Your task to perform on an android device: Go to Google Maps and find directions to Jacob Riis Park  for this Saturday and save the address as Escape de ville
Image 0: 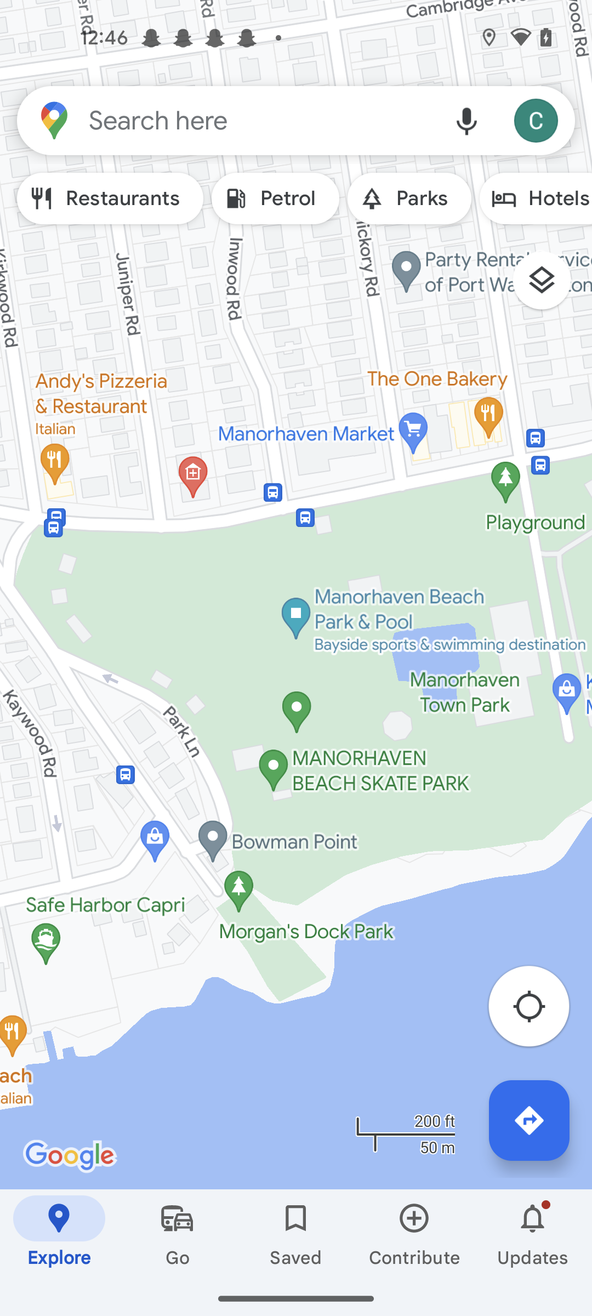
Click on the search tab at the top of the screen
Step 0: click (260, 120)
Image 1: 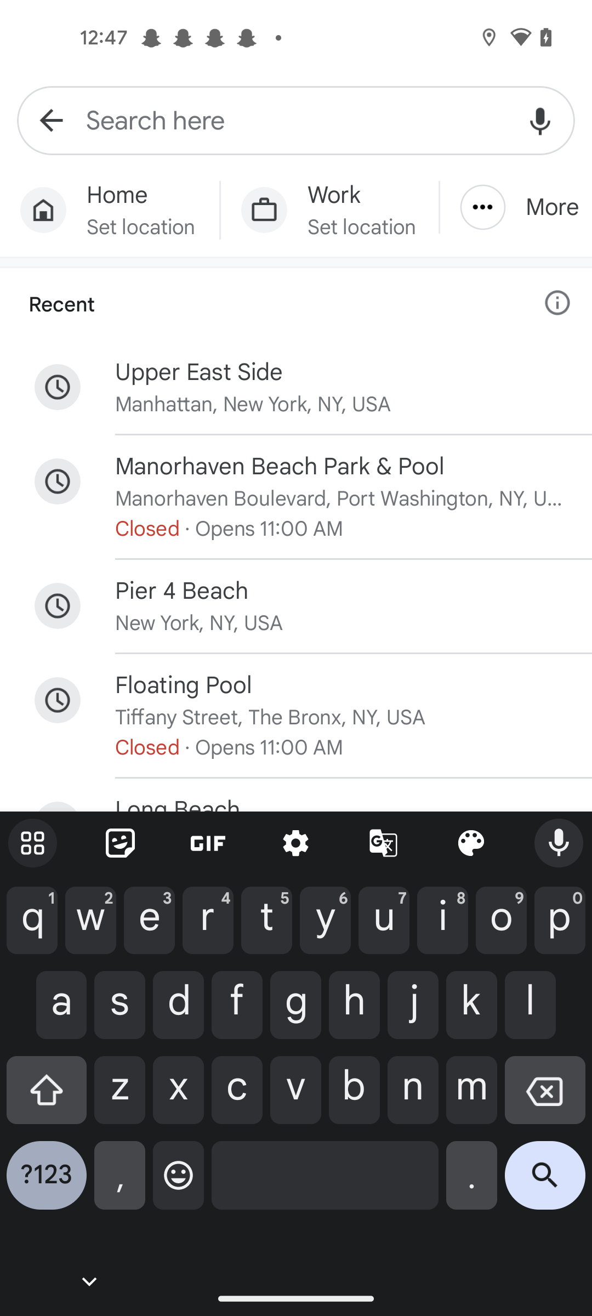
Enter a location as Jacob Riis Park
Step 1: type " Jacob Riis Park"
Image 2: 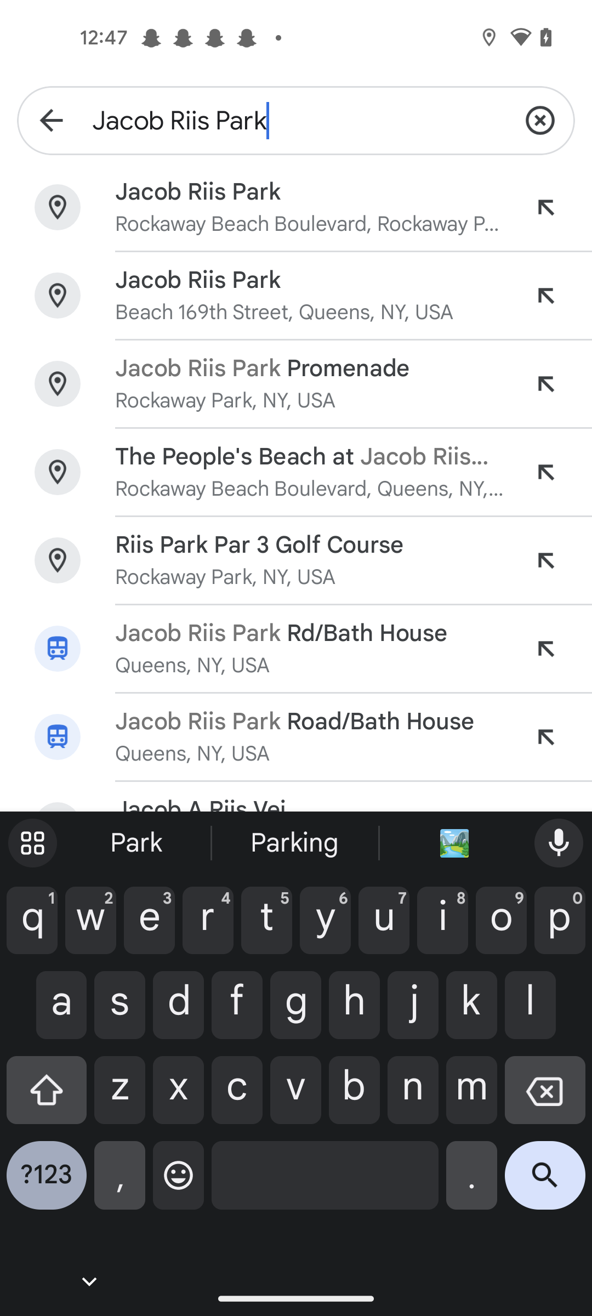
Click on the first result
Step 2: click (310, 192)
Image 3: 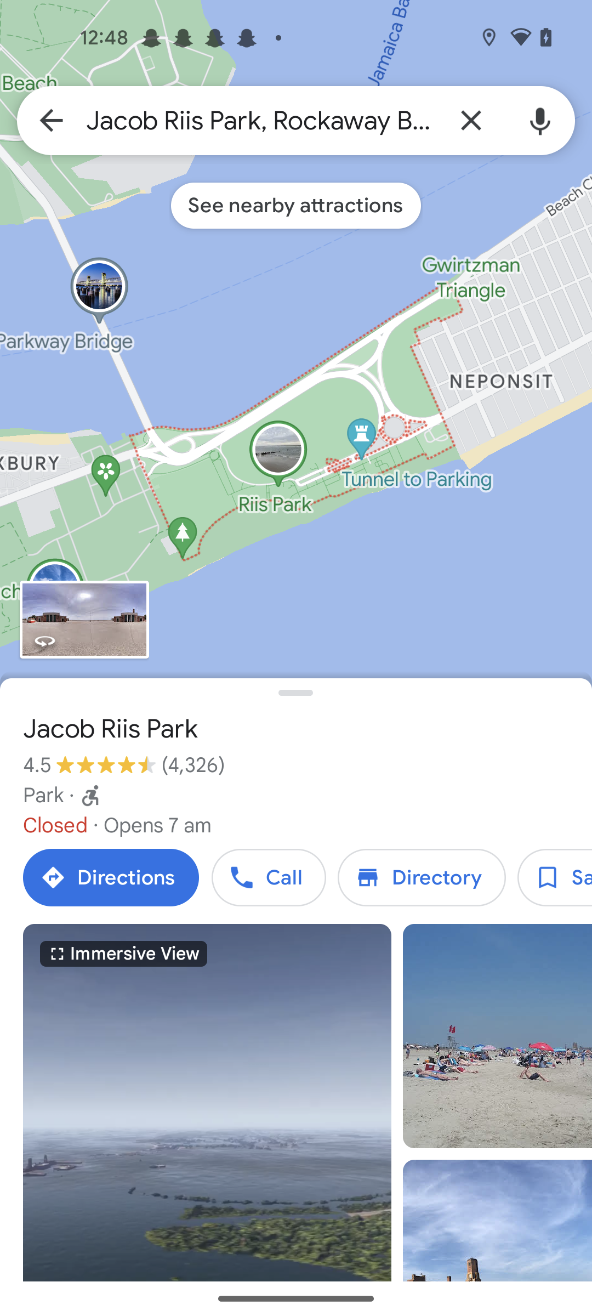
Click on the save icon of the screen
Step 3: click (555, 877)
Image 4: 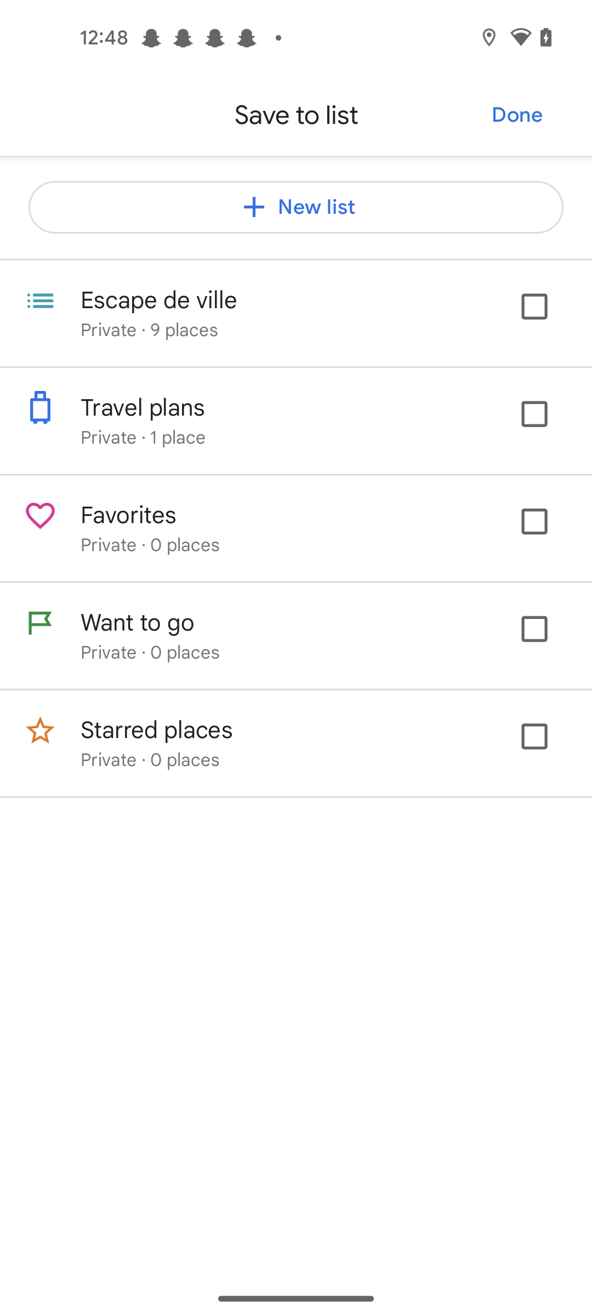
Click on the  Escape de ville option 
Step 4: click (545, 318)
Image 6: 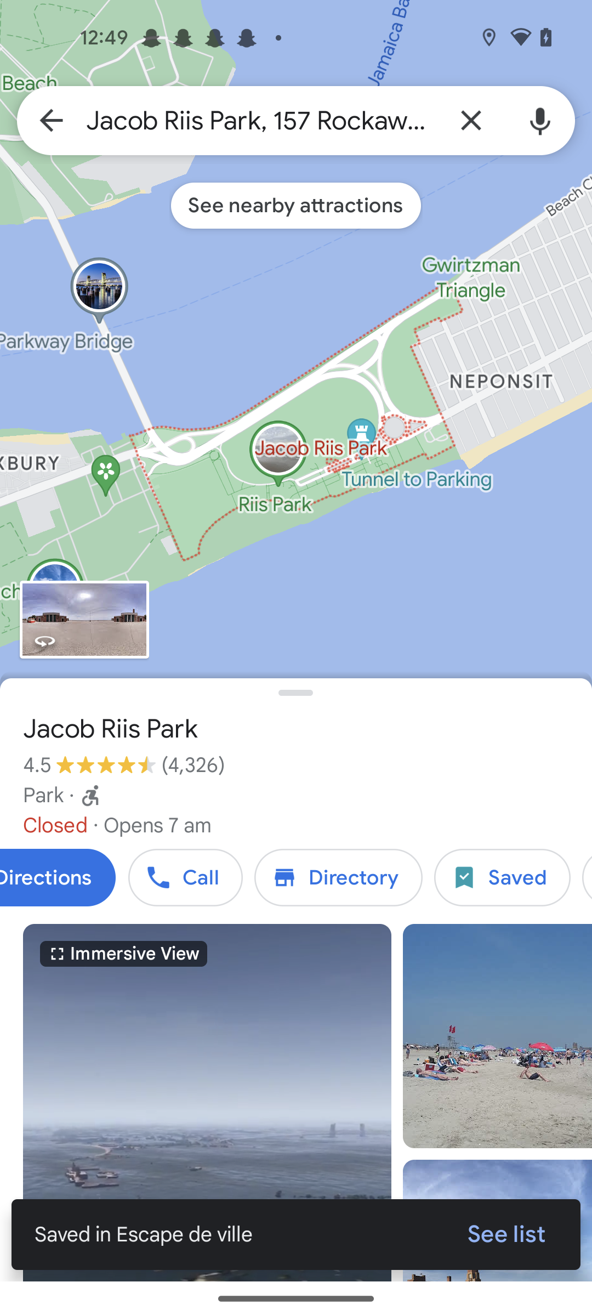
Click on the directions tab of the screen 
Step 6: click (58, 877)
Image 7: 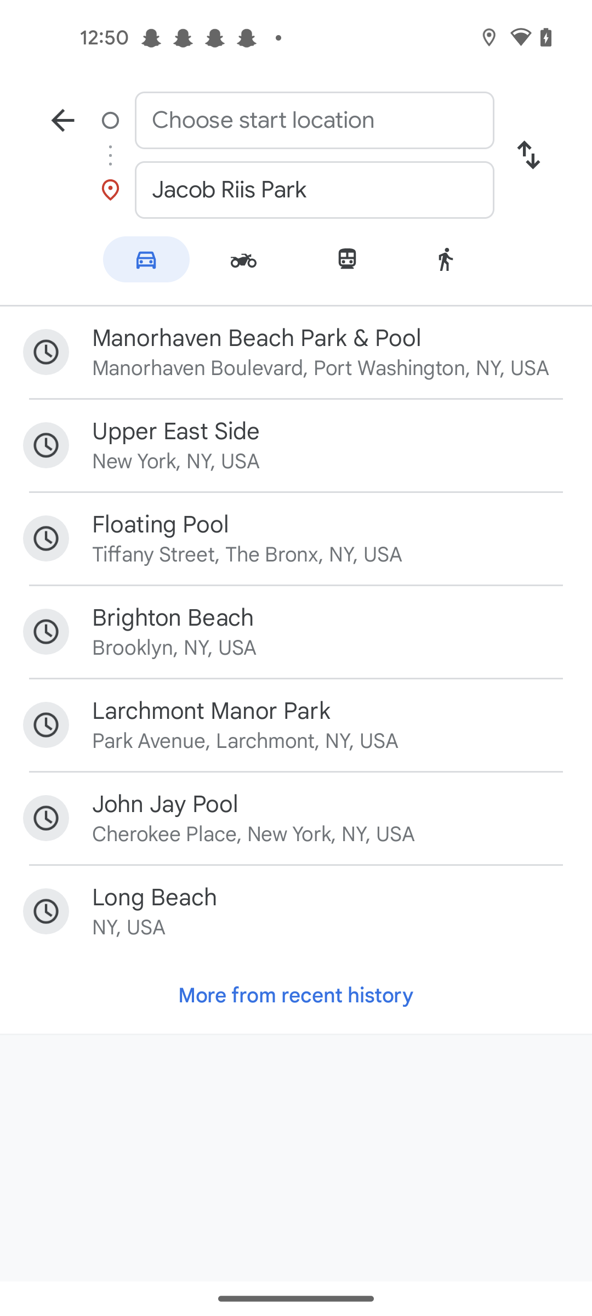
Click on the upper east side location 
Step 7: click (331, 461)
Image 8: 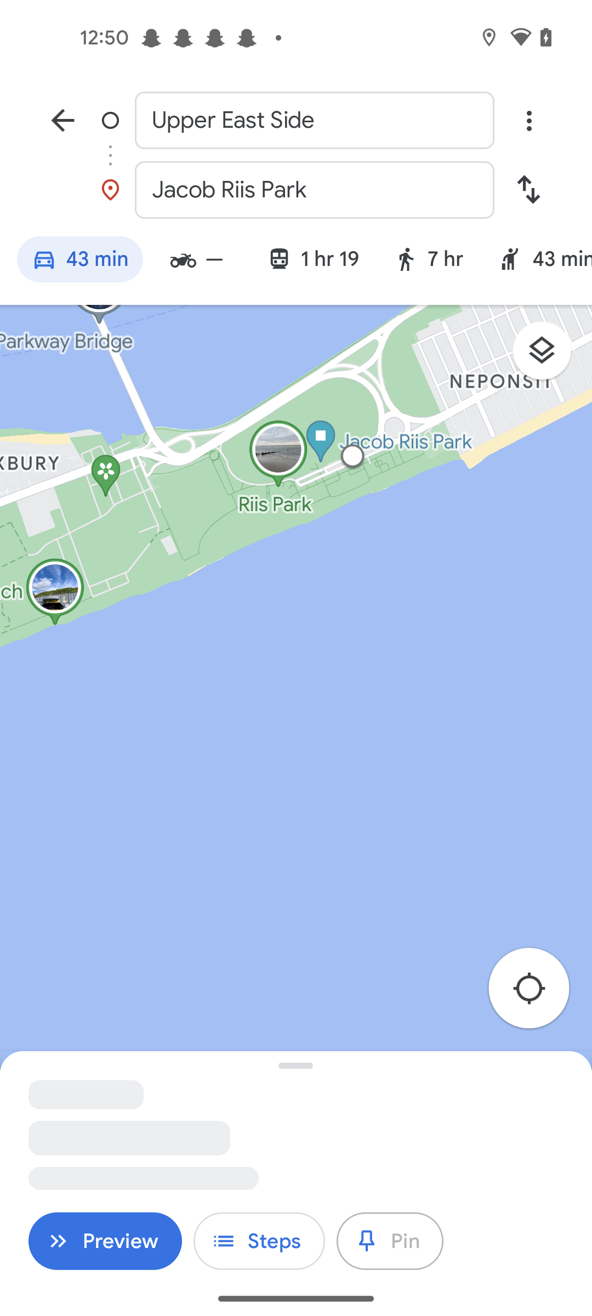
Click on the upper east side location 
Step 8: wait
Image 9: 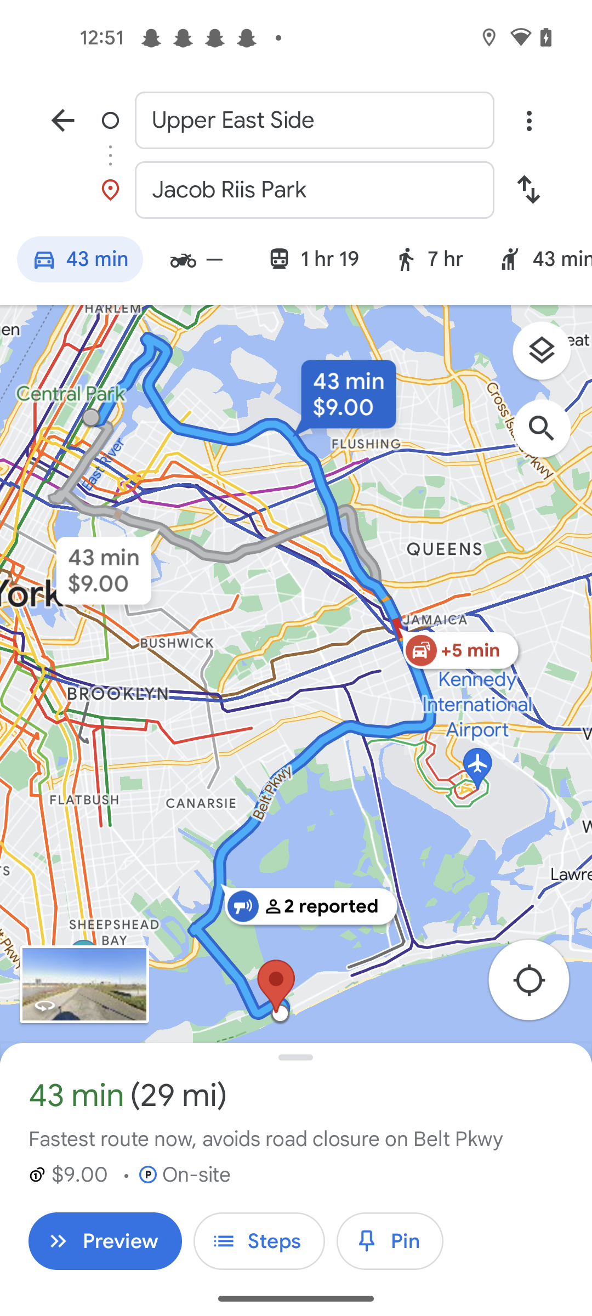
Click on the three dots at the top right corner of the screen 
Step 9: click (528, 120)
Image 10: 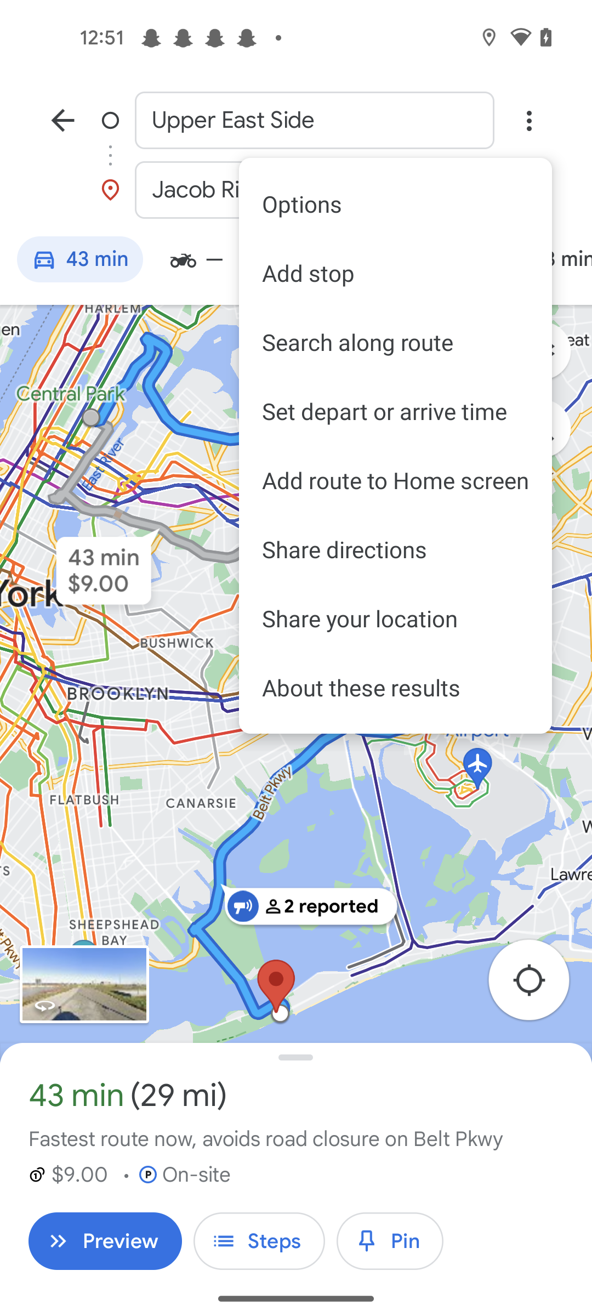
Click on the set to depart or arrive time option 
Step 10: click (395, 411)
Image 11: 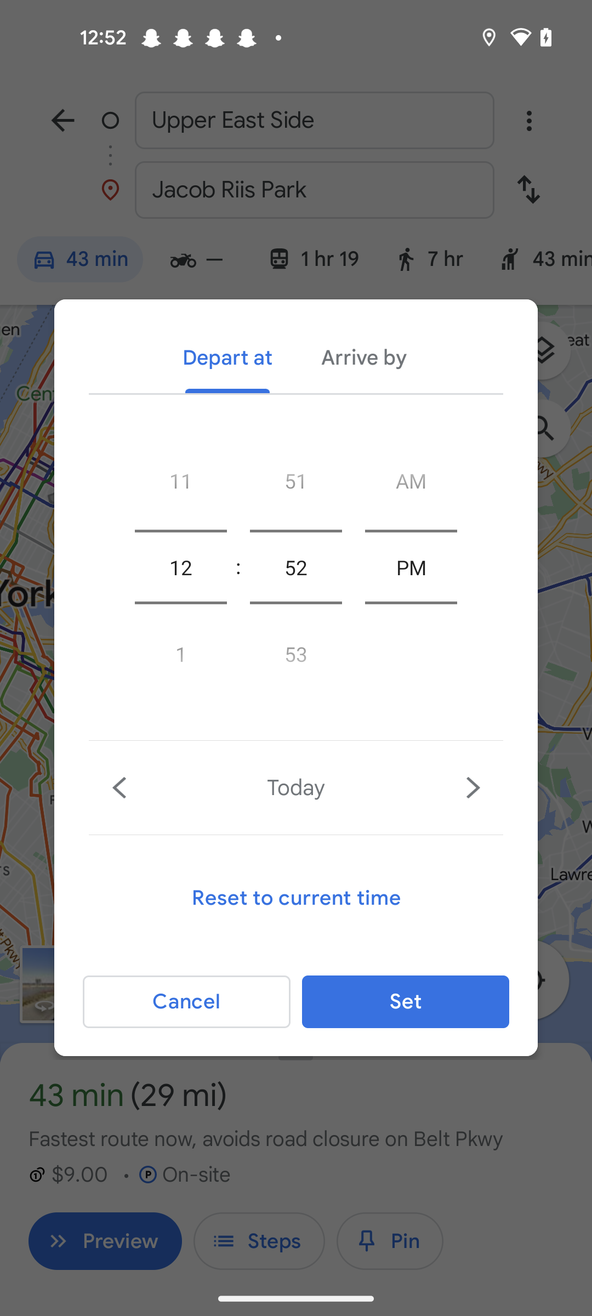
Click on the v fordward icon for set the saturday 
Step 11: click (469, 787)
Image 12: 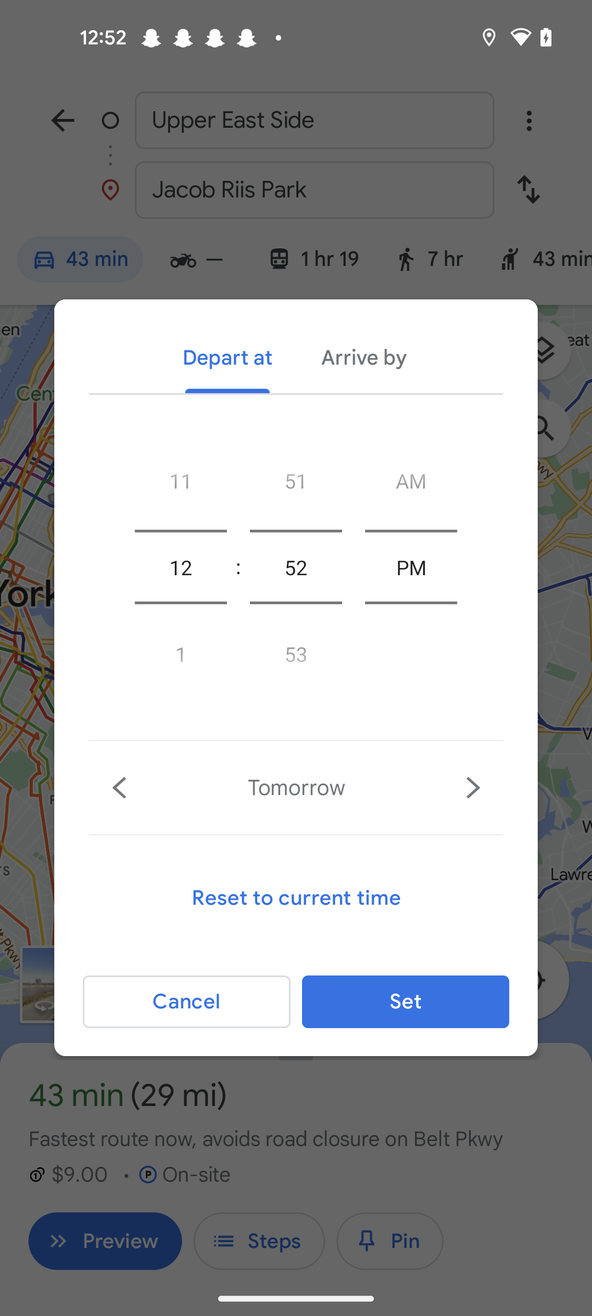
Click on the v fordward icon for set the saturday 
Step 12: click (469, 787)
Image 13: 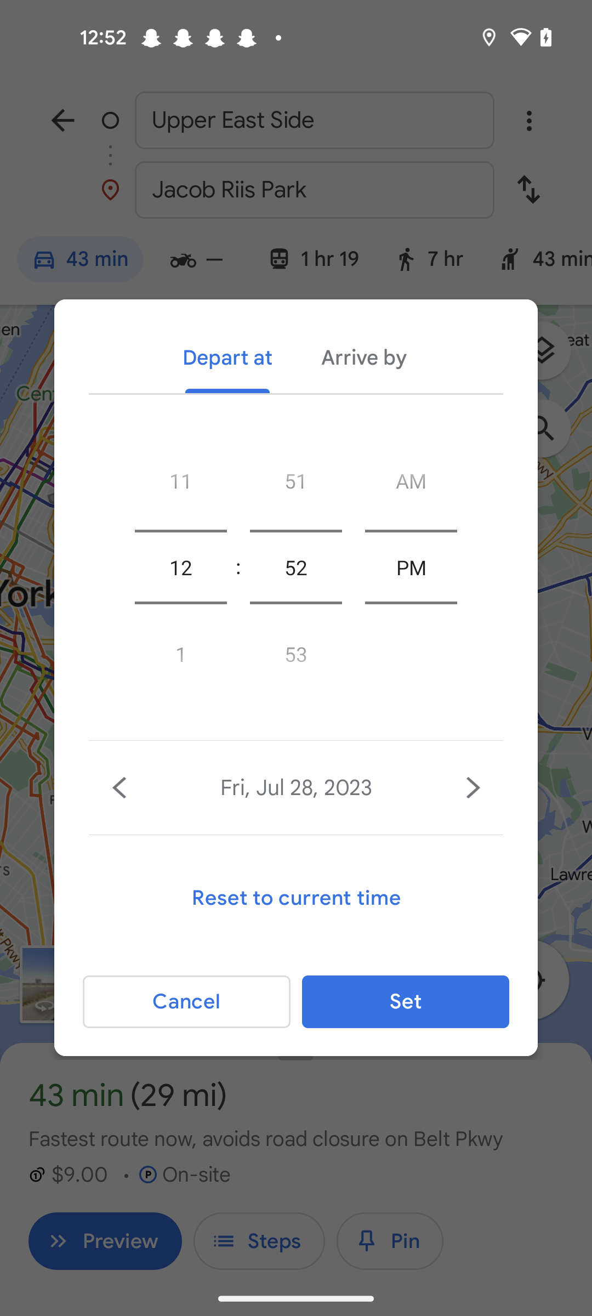
Click on the v fordward icon for set the saturday 
Step 13: click (469, 787)
Image 14: 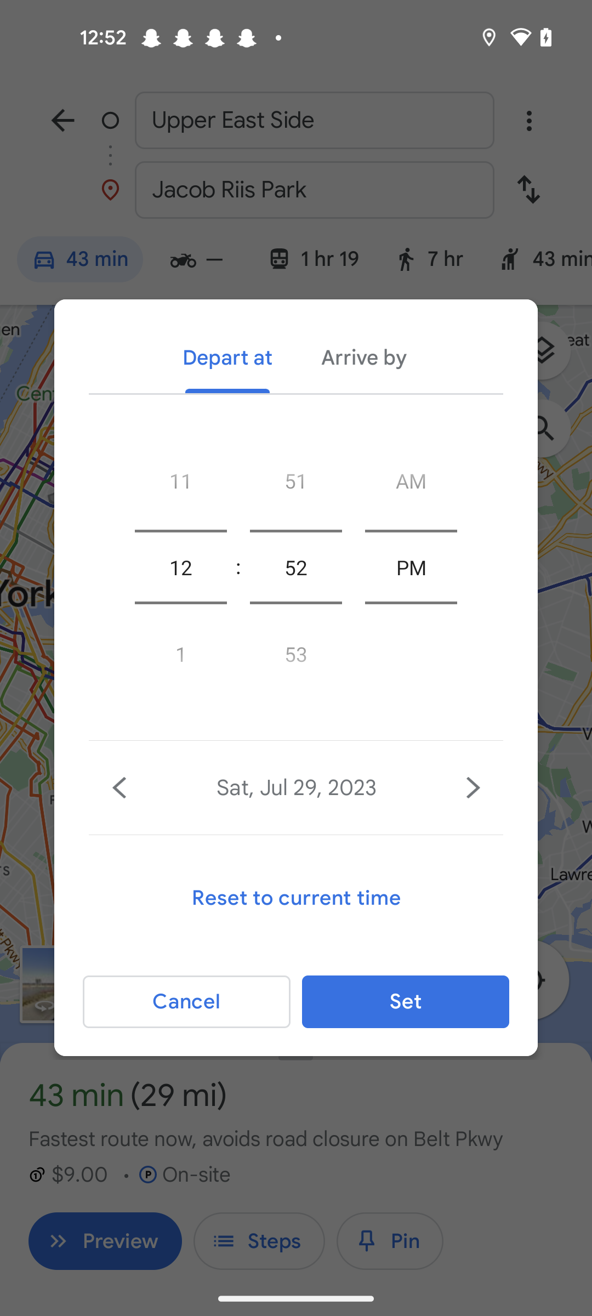
Click on the set button of the screen 
Step 14: click (406, 1002)